Your task to perform on an android device: Open the Todoist app and filter the tasks that are assigned to only me.
Image 0: 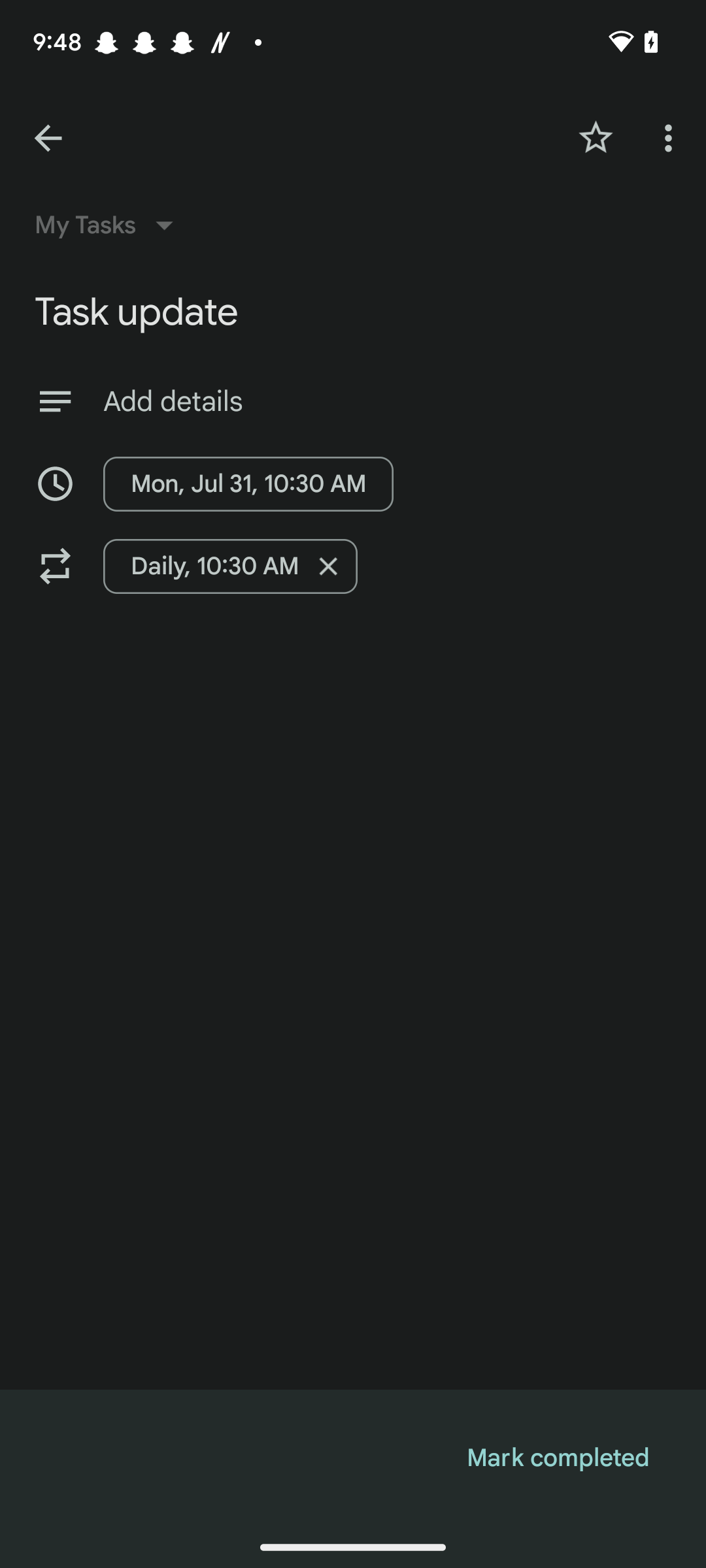
Open the Todoist app
Step 0: open app "Todoist"
Image 1: 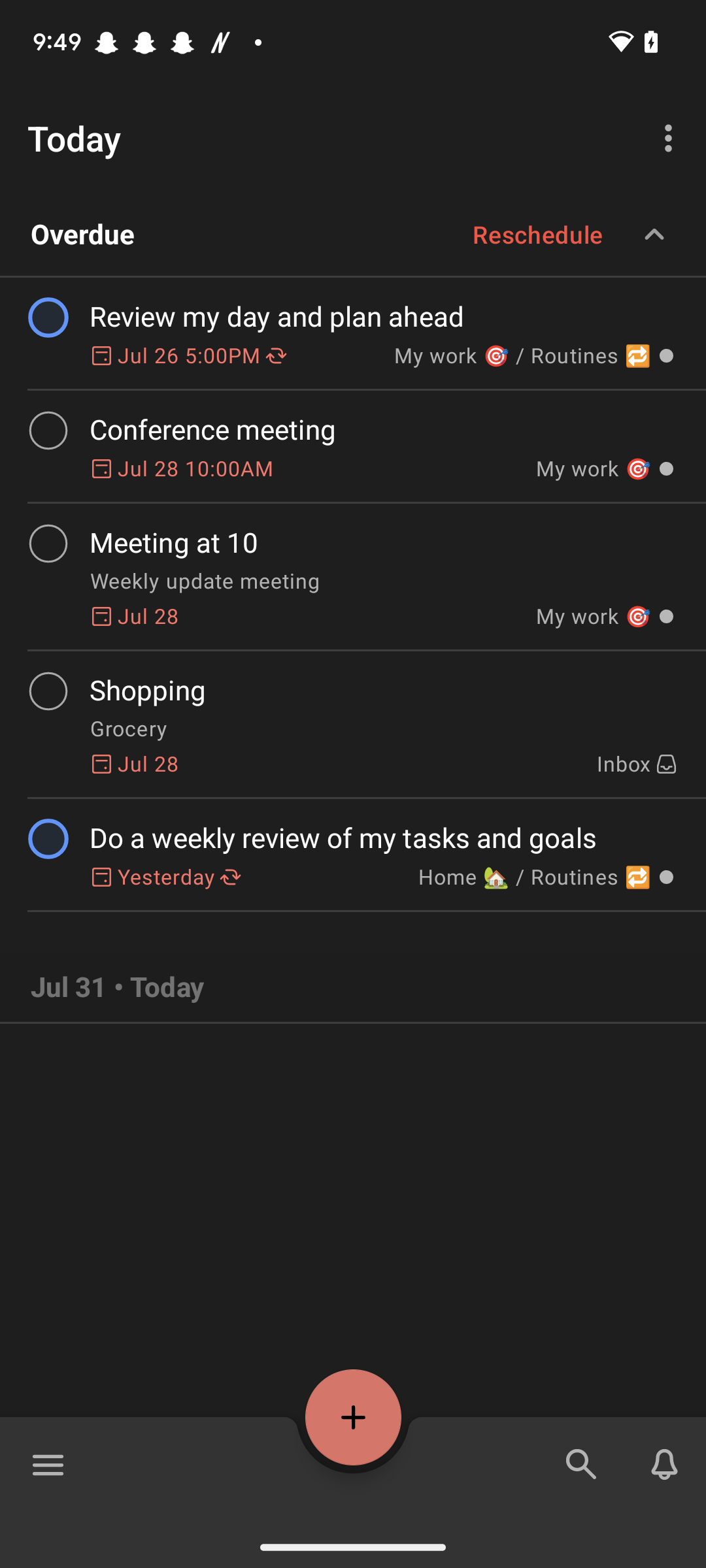
Click on the three dots at the top right corner of the screen
Step 1: click (671, 138)
Image 2: 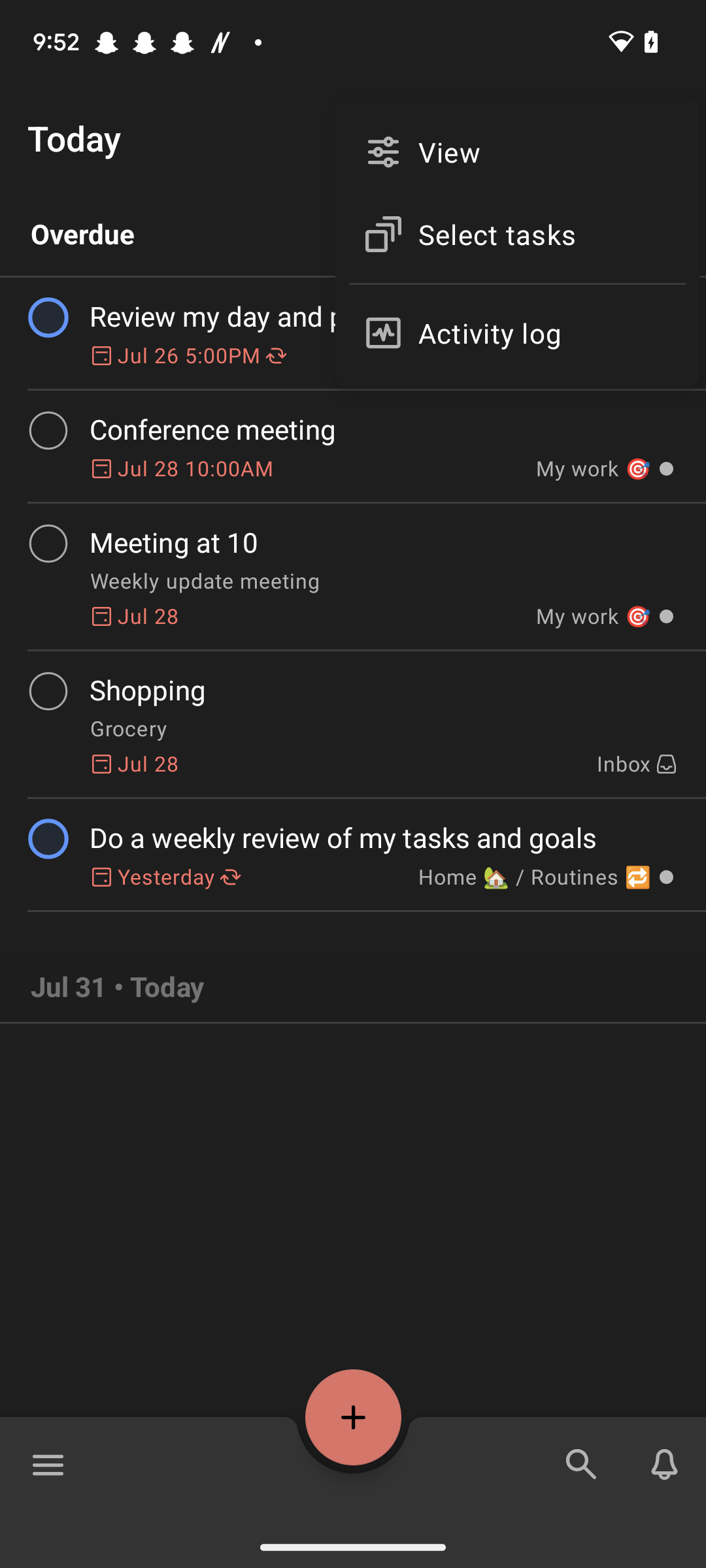
Click on the views option
Step 2: click (537, 152)
Image 3: 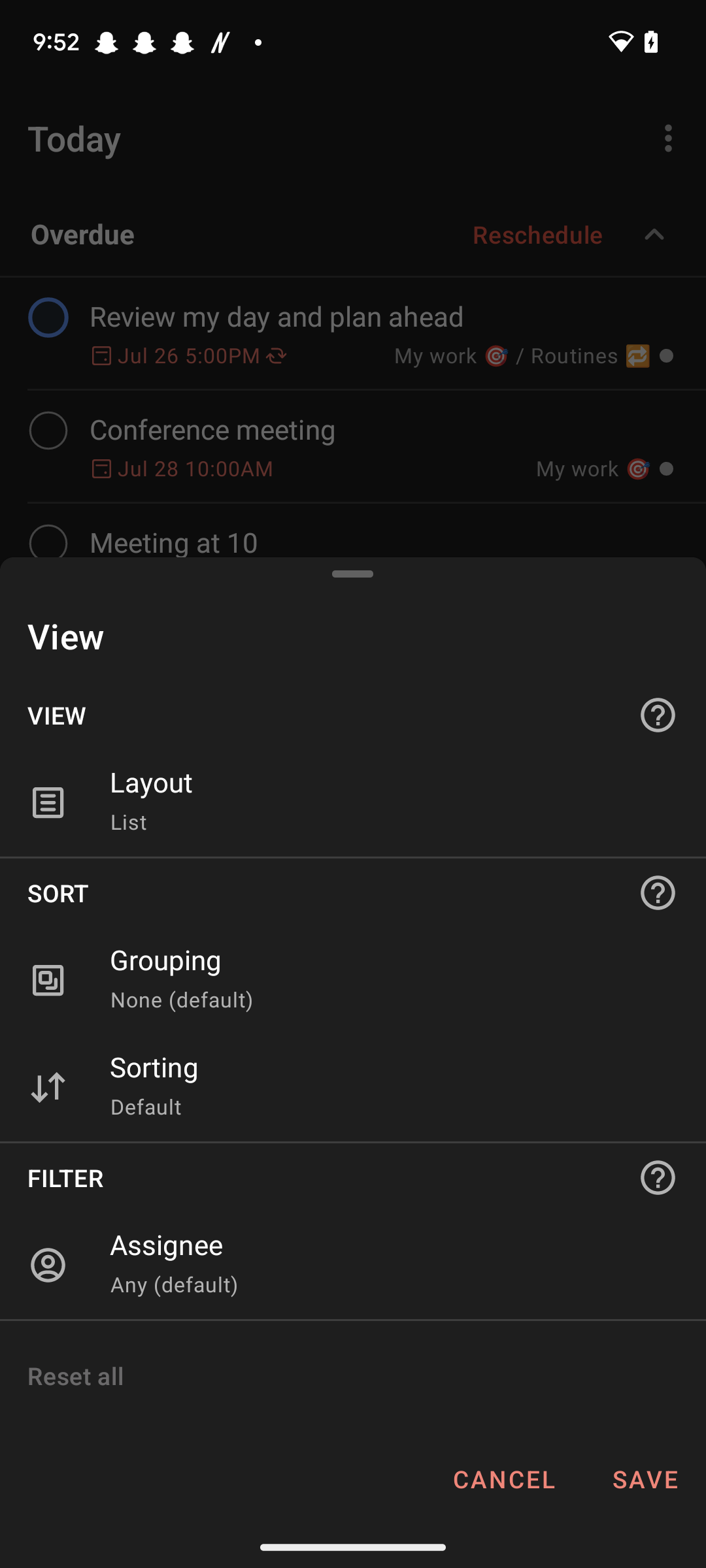
Click on the Assignee option
Step 3: click (387, 1265)
Image 4: 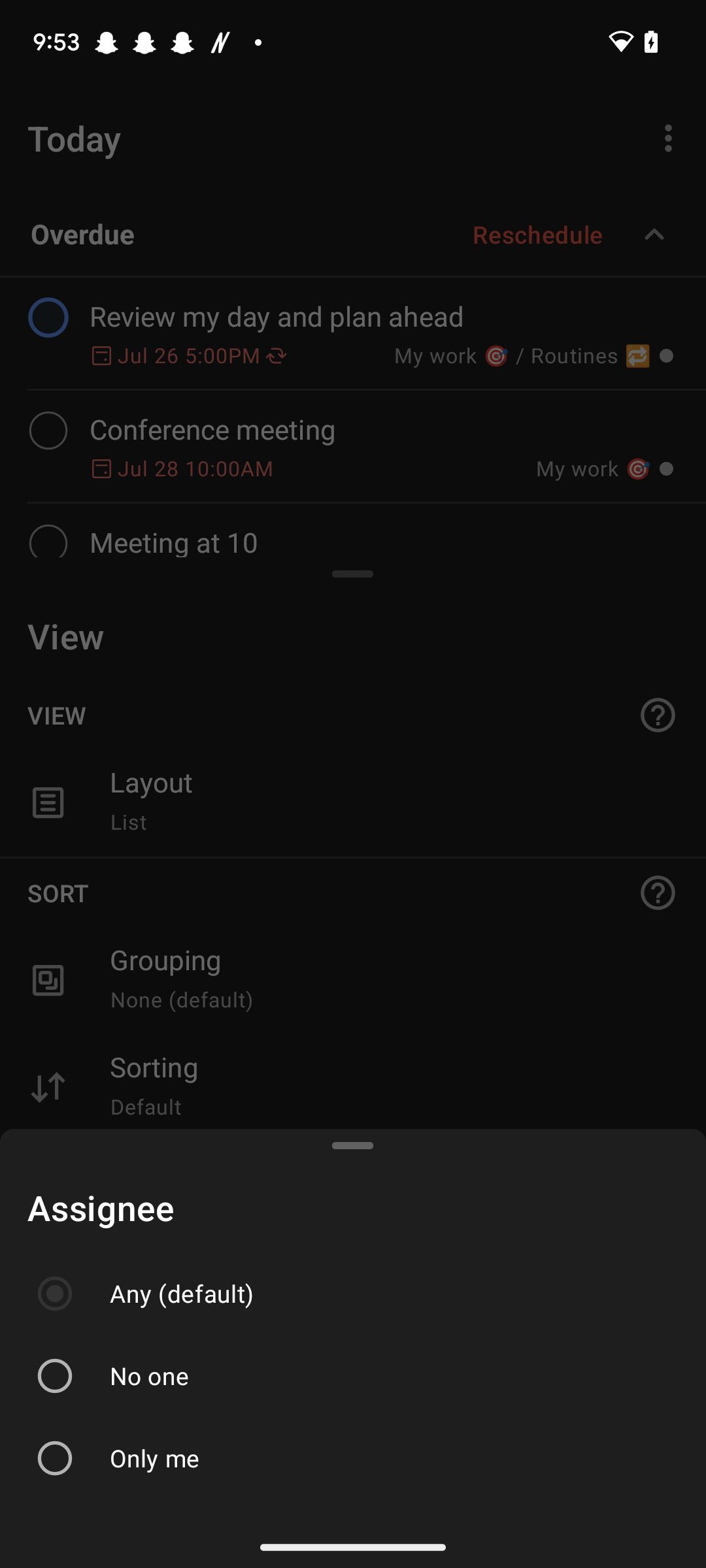
Click on the only me option
Step 4: click (353, 1458)
Image 5: 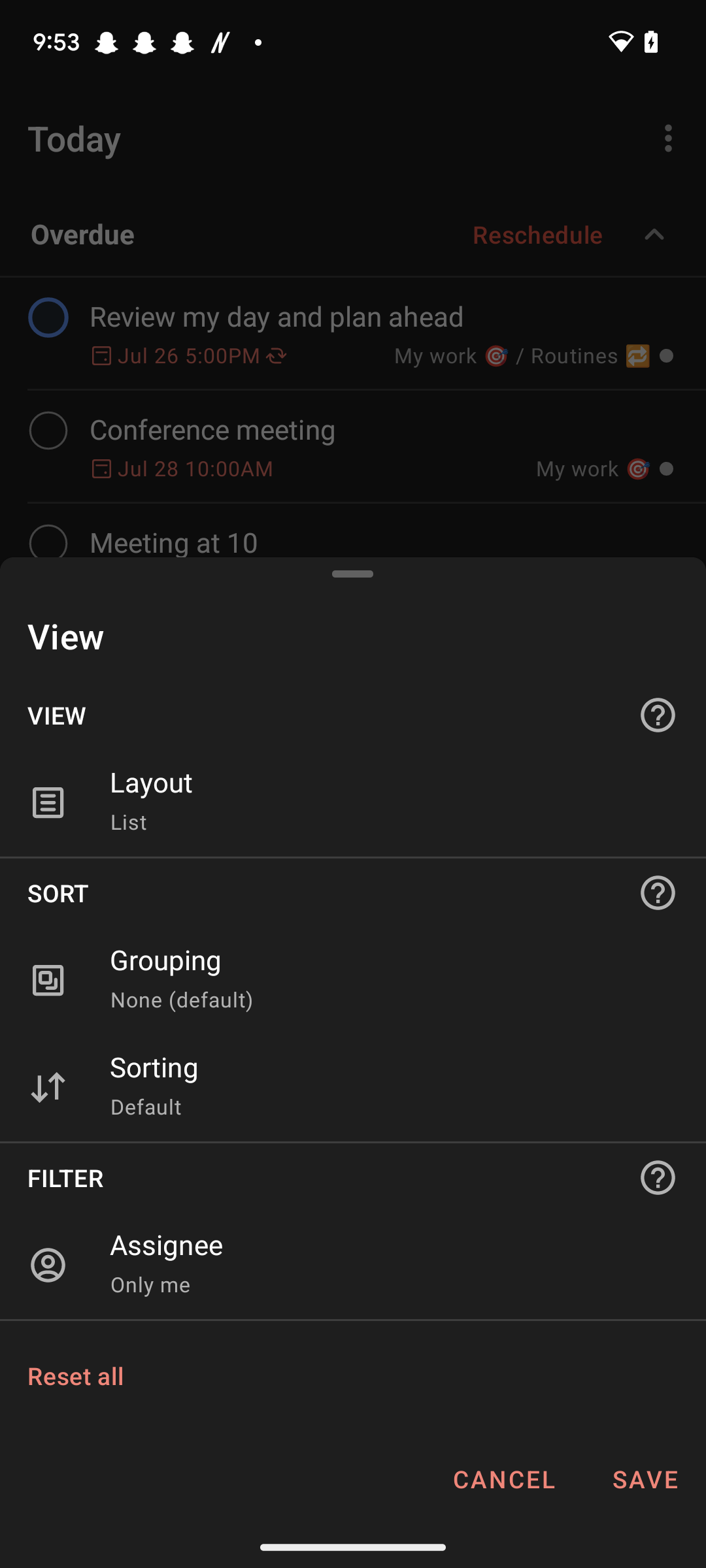
Click on the Save button at the bottom right corner of the screen
Step 5: click (644, 1478)